Your task to perform on an android device: Go to the To Do List app and edit the title, date, and time of the meeting with the manager
Image 0: 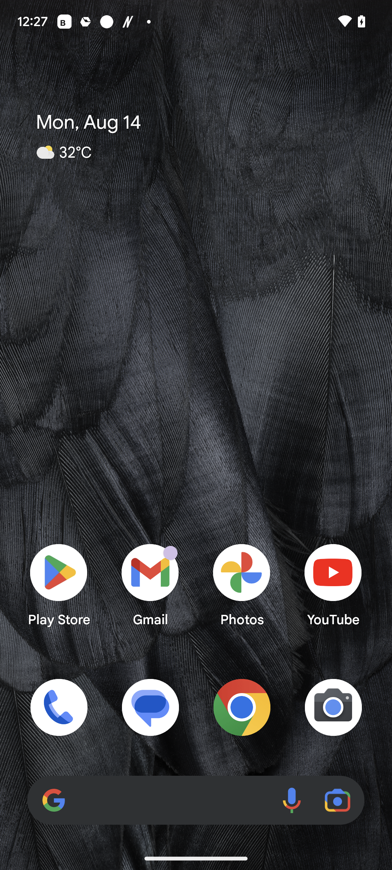
Open the To Do List app
Step 0: open app "To Do List"
Image 1: 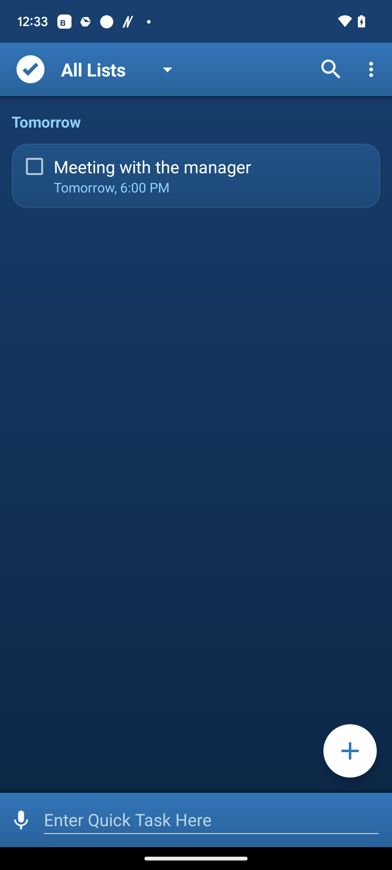
Click on Meeting with the Manager on the left side of the screen
Step 1: click (209, 166)
Image 2: 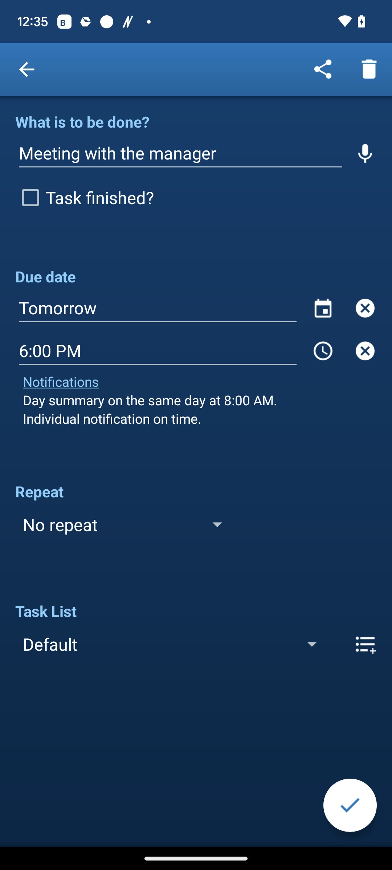
Type meeting with the team lead in what is to be done
Step 2: click (180, 153)
Image 3: 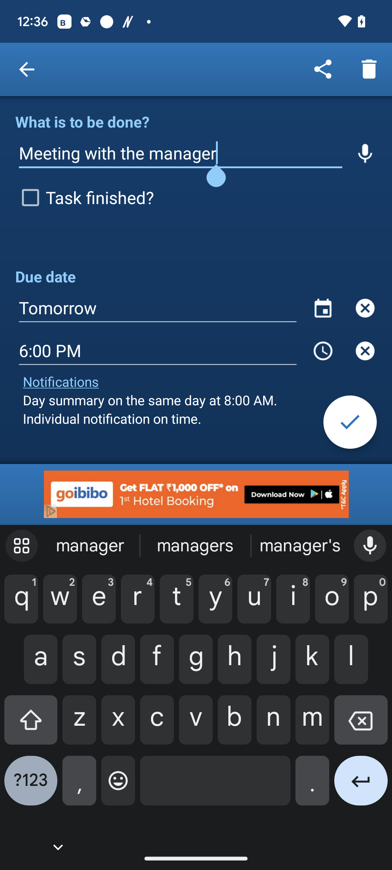
Type meeting with the team lead in what is to be done
Step 3: click (361, 725)
Image 4: 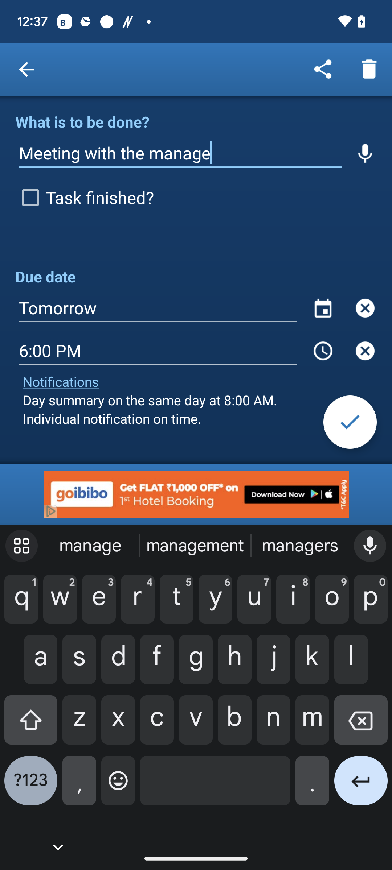
Type meeting with the team lead in what is to be done
Step 4: click (361, 725)
Image 5: 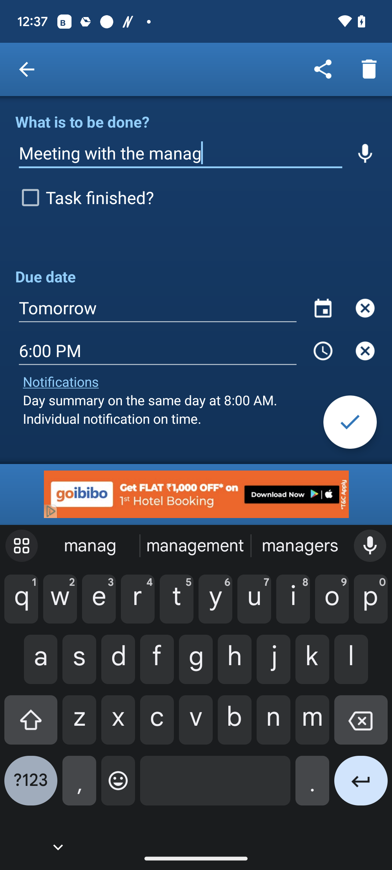
Type meeting with the team lead in what is to be done
Step 5: click (361, 725)
Image 6: 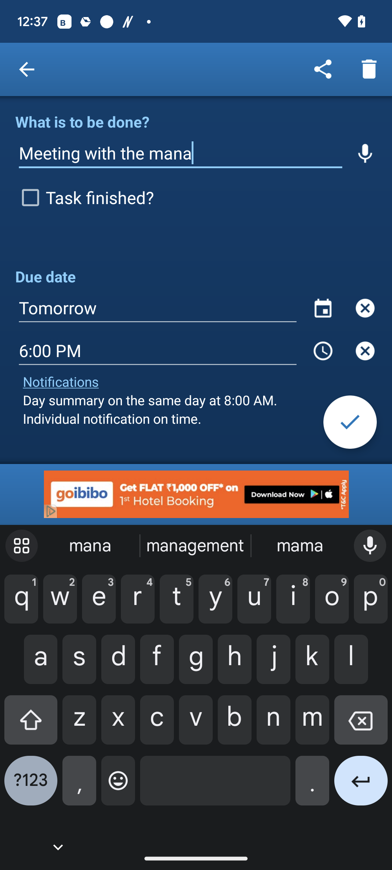
Type meeting with the team lead in what is to be done
Step 6: click (361, 725)
Image 7: 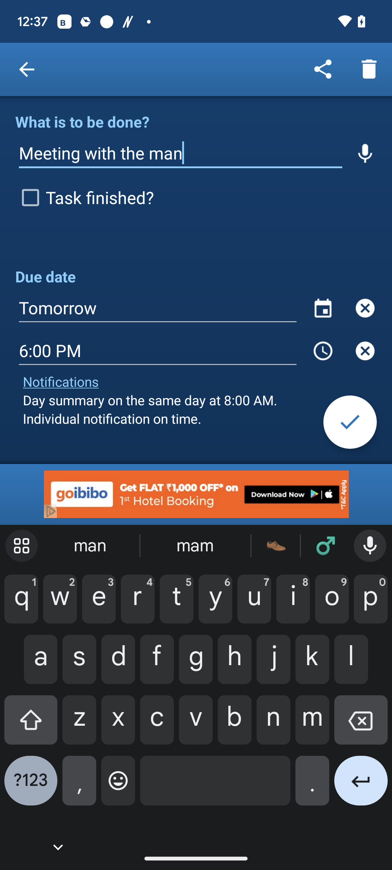
Type meeting with the team lead in what is to be done
Step 7: click (361, 725)
Image 8: 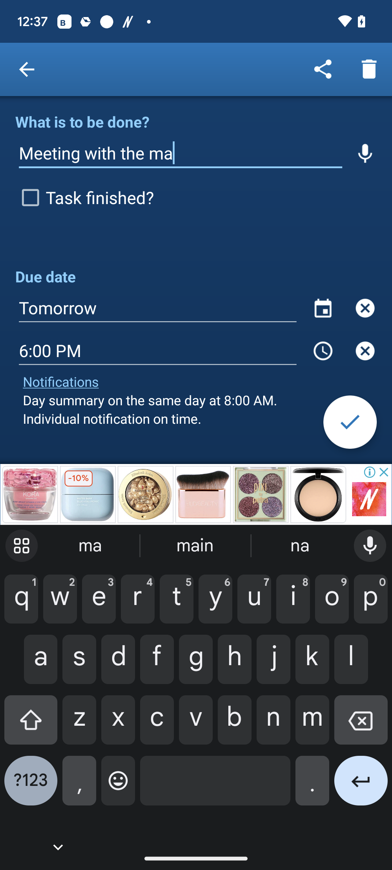
Type meeting with the team lead in what is to be done
Step 8: click (361, 725)
Image 10: 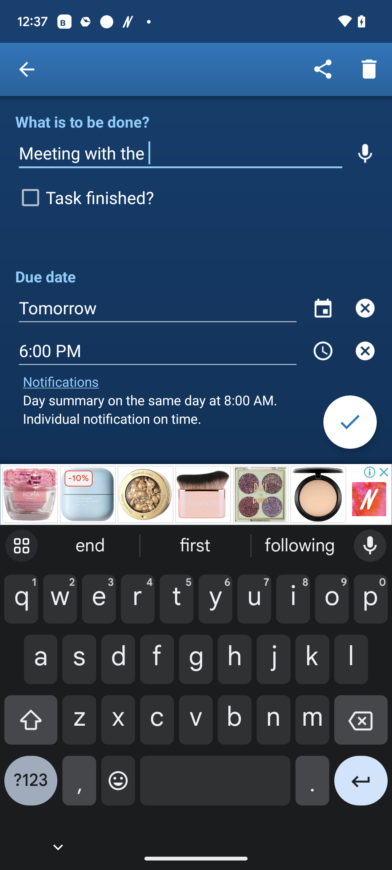
Type meeting with the team lead in what is to be done
Step 10: click (361, 725)
Image 11: 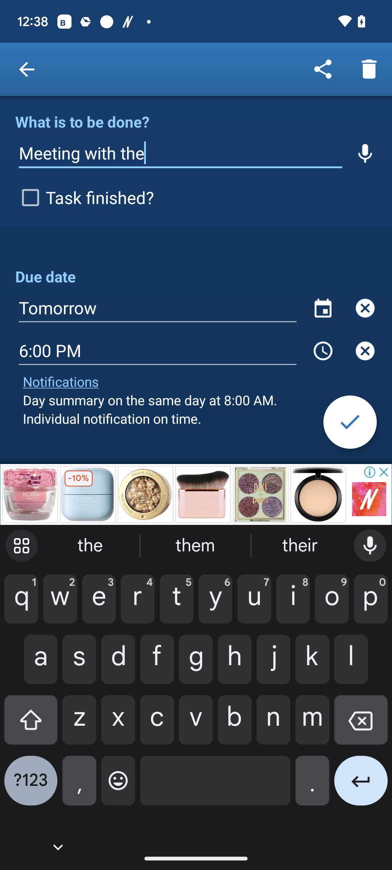
Type meeting with the team lead in what is to be done
Step 11: click (361, 725)
Image 12: 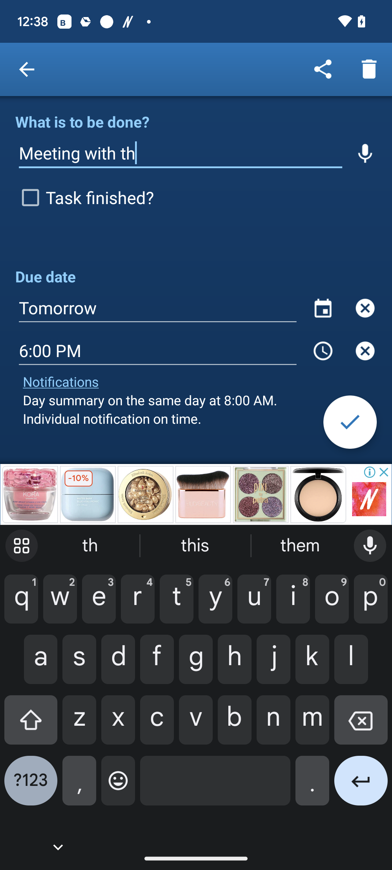
Type meeting with the team lead in what is to be done
Step 12: click (361, 725)
Image 13: 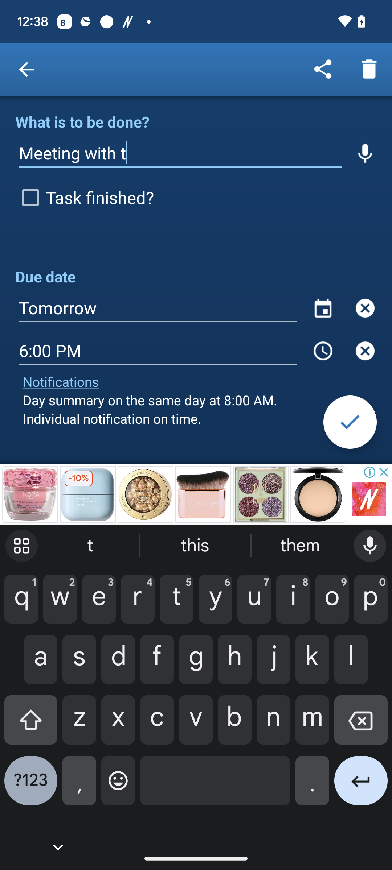
Type meeting with the team lead in what is to be done
Step 13: click (361, 725)
Image 14: 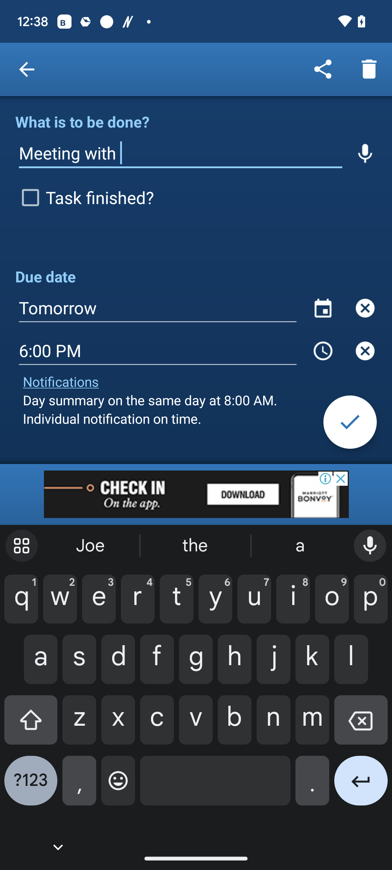
Type meeting with the team lead in what is to be done
Step 14: click (361, 725)
Image 15: 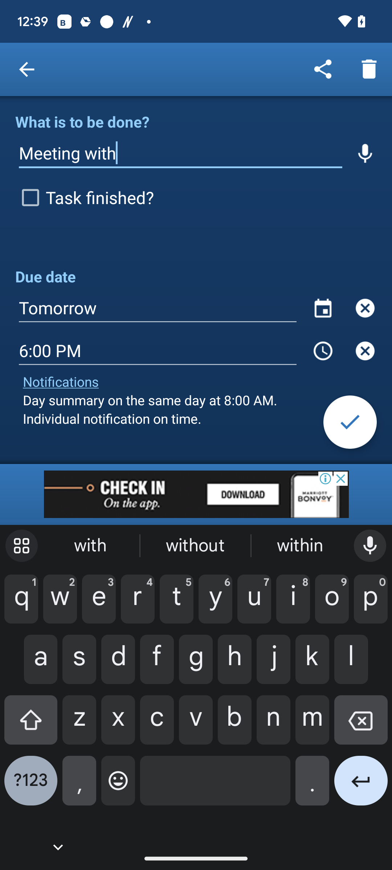
Type meeting with the team lead in what is to be done
Step 15: click (361, 725)
Image 16: 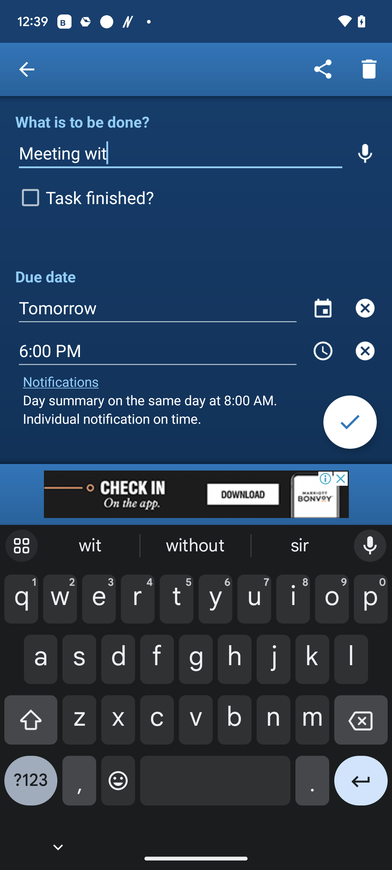
Type meeting with the team lead in what is to be done
Step 16: click (361, 725)
Image 17: 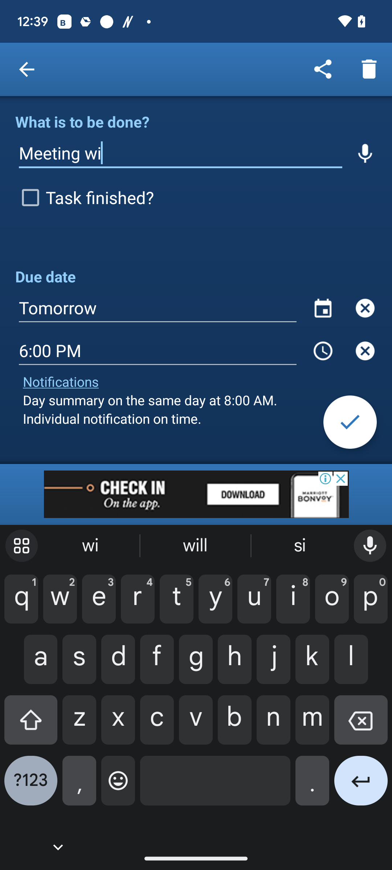
Type meeting with the team lead in what is to be done
Step 17: click (361, 725)
Image 18: 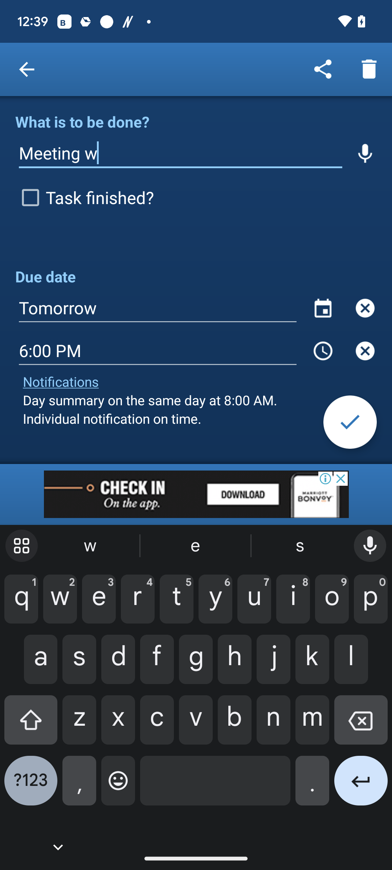
Type meeting with the team lead in what is to be done
Step 18: click (361, 725)
Image 19: 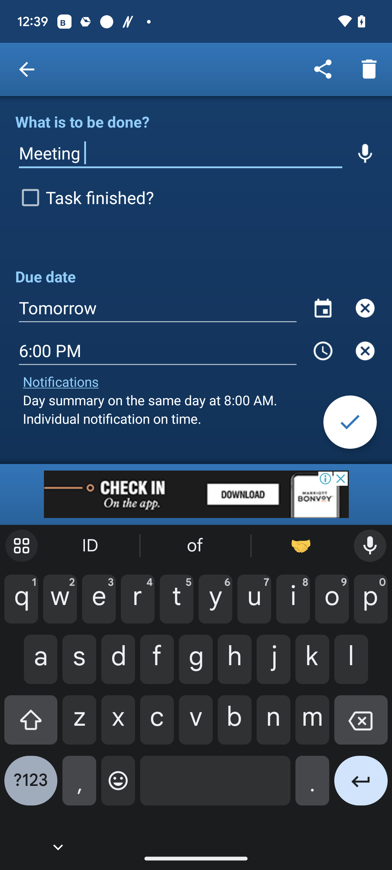
Type meeting with the team lead in what is to be done
Step 19: click (361, 725)
Image 21: 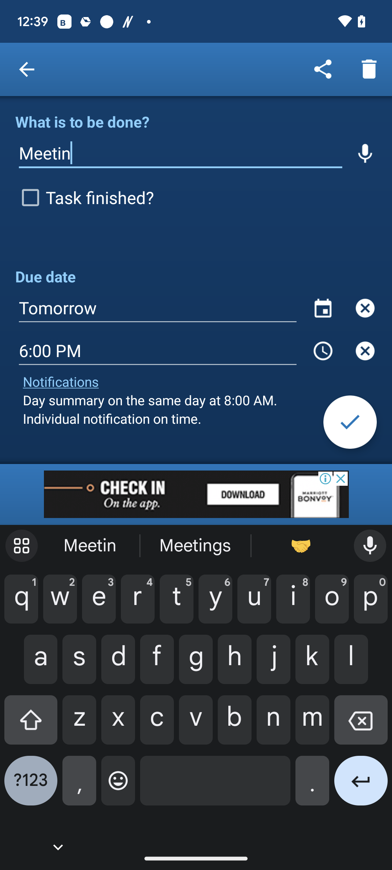
Type meeting with the team lead in what is to be done
Step 21: click (361, 725)
Image 22: 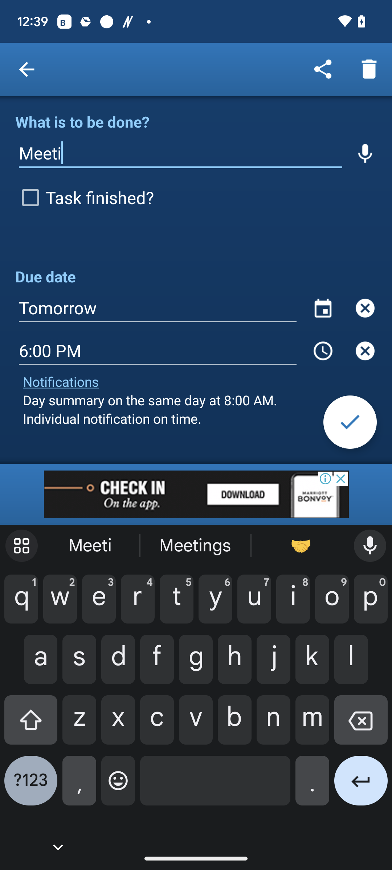
Type meeting with the team lead in what is to be done
Step 22: click (361, 725)
Image 24: 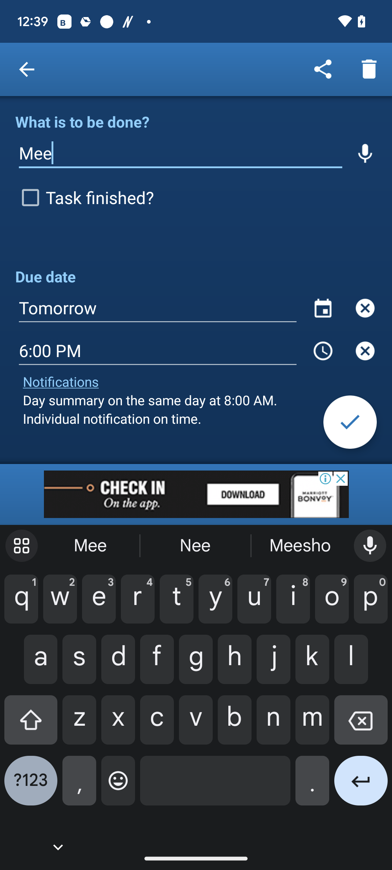
Type meeting with the team lead in what is to be done
Step 24: click (361, 725)
Image 25: 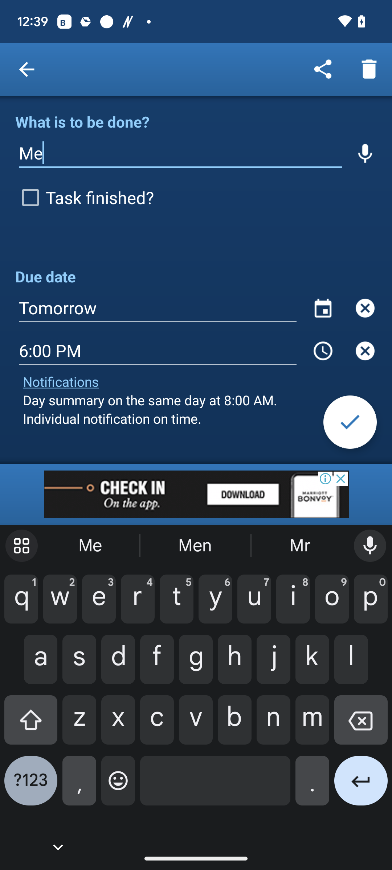
Type meeting with the team lead in what is to be done
Step 25: click (361, 725)
Image 26: 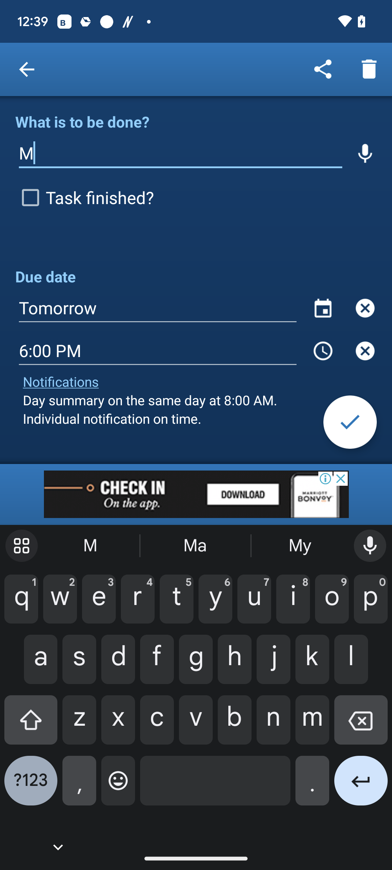
Type meeting with the team lead in what is to be done
Step 26: click (361, 725)
Image 27: 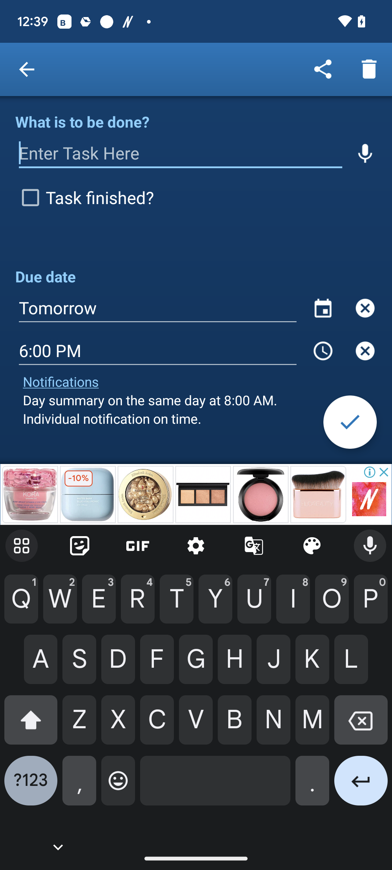
Type meeting with the team lead in what is to be done
Step 27: type "meeting with the team lead "
Image 28: 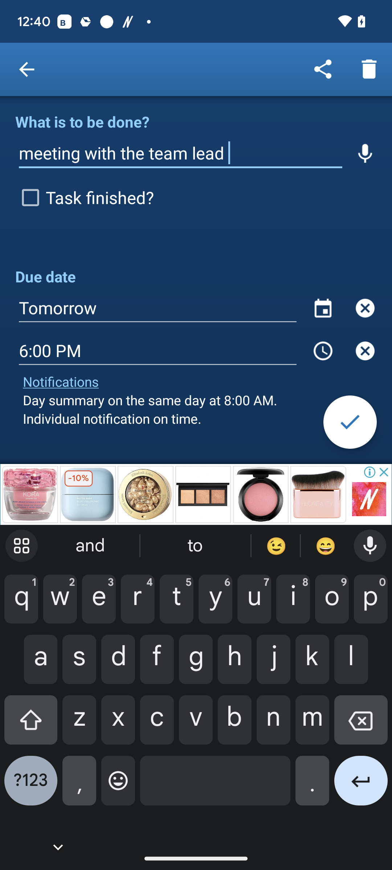
Click on the calendar icon on the right side of the screen
Step 28: click (323, 308)
Image 29: 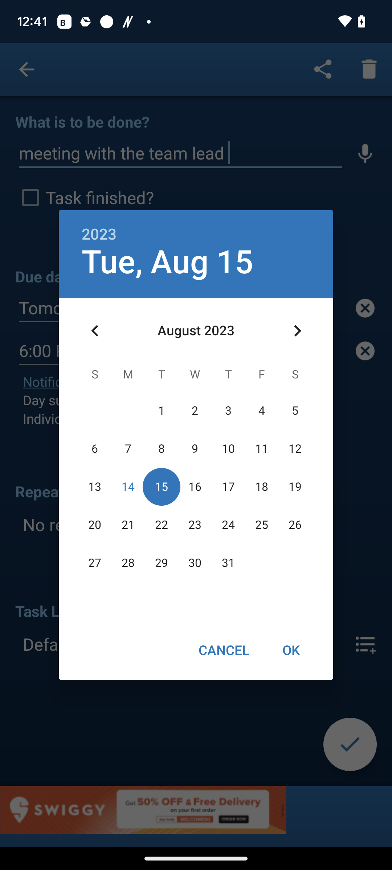
Click on 16 and then click on OK option
Step 29: click (195, 487)
Image 30: 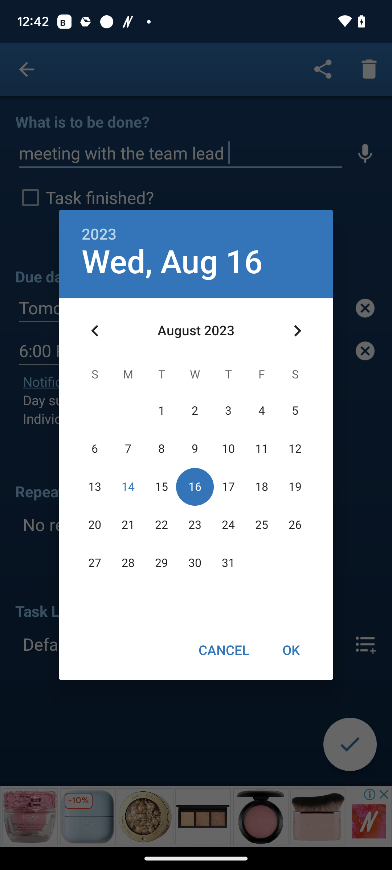
Click on 16 and then click on OK option
Step 30: click (291, 650)
Image 31: 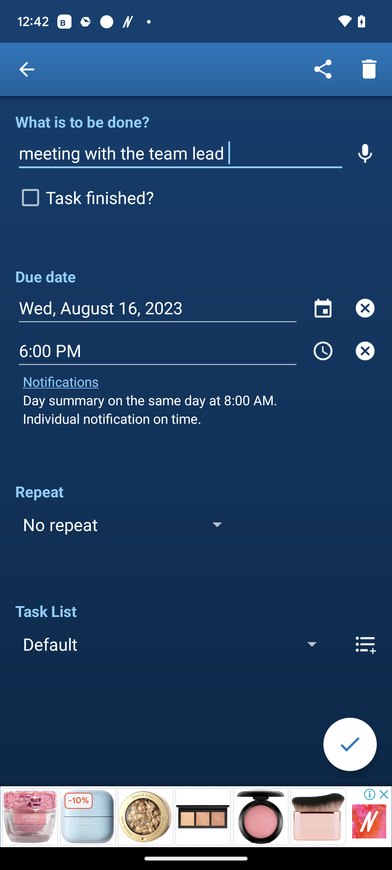
Click on the timer icon on the right side of the screen
Step 31: click (323, 351)
Image 32: 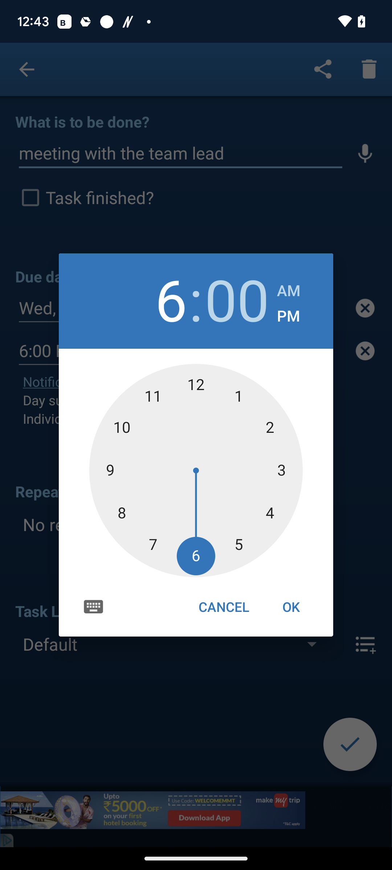
Click on 7 and then click on OK option
Step 32: click (152, 546)
Image 33: 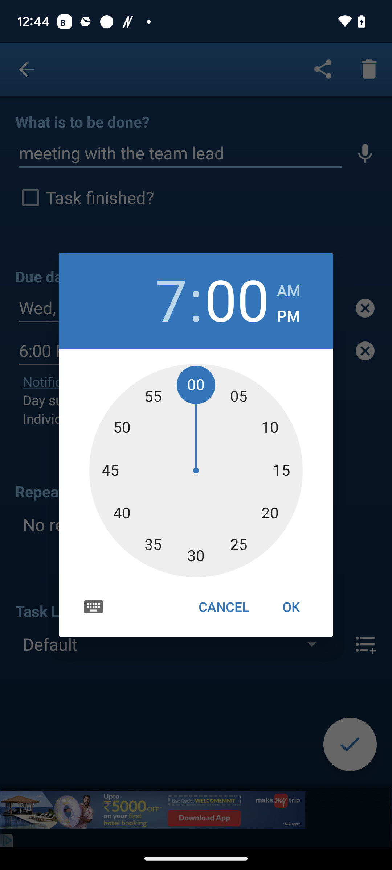
Click on 7 and then click on OK option
Step 33: click (291, 606)